Your task to perform on an android device: Choose the "leg-abs workout" for me on the FitAI app and view the details of the program.
Image 0: 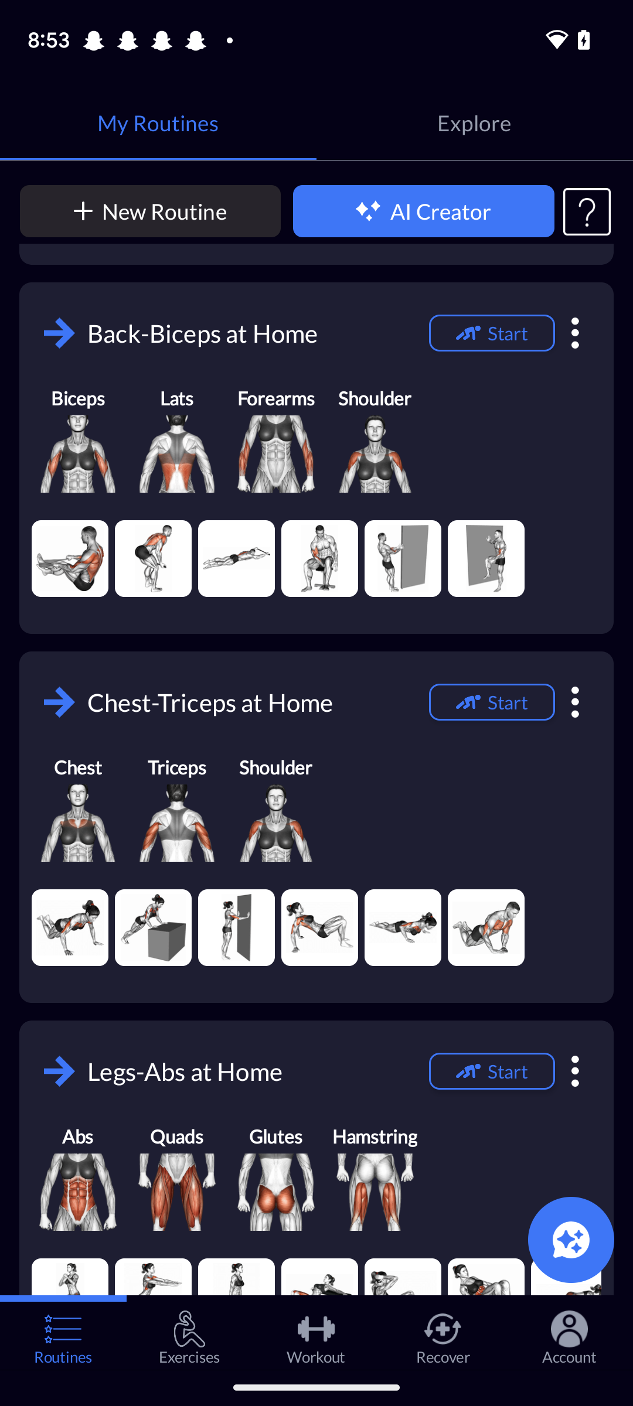
Swipe UP
Step 0: scroll down
Image 1: 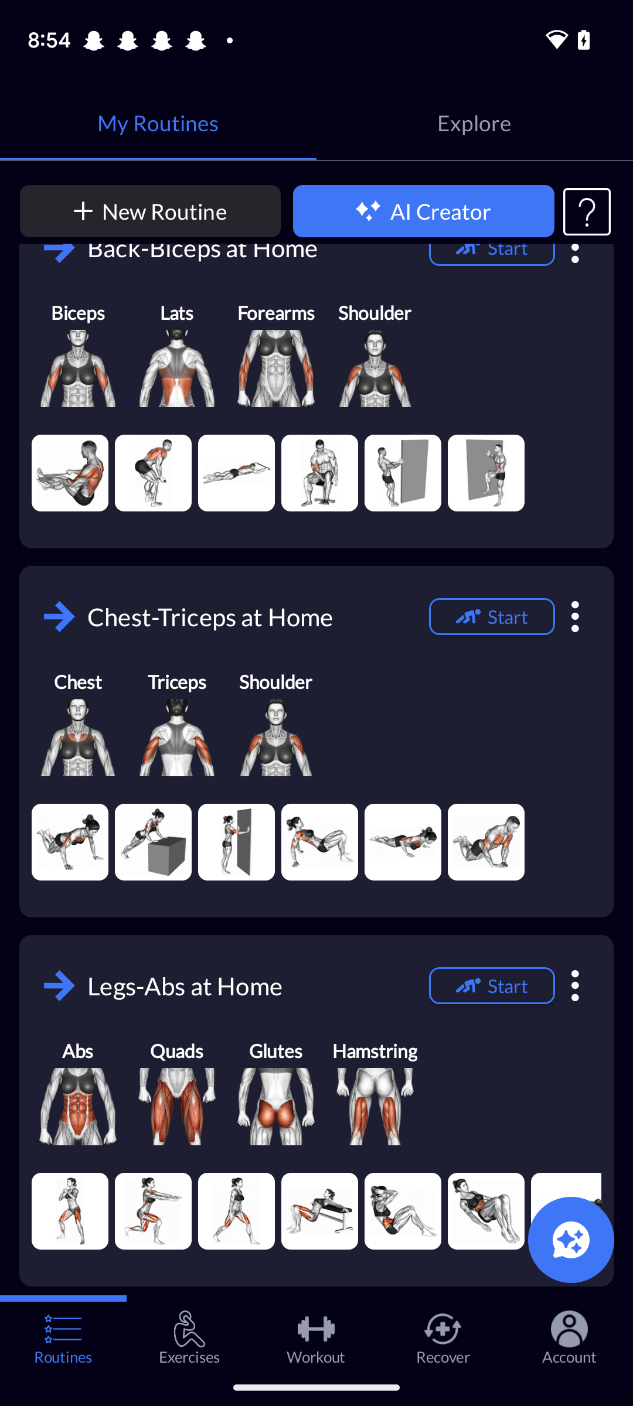
click on the last tab.
Step 1: click (258, 985)